Your task to perform on an android device: Compare the prices offered by various vendors for the similar axion iron glossy handlesets(silver,gold)
Image 0: 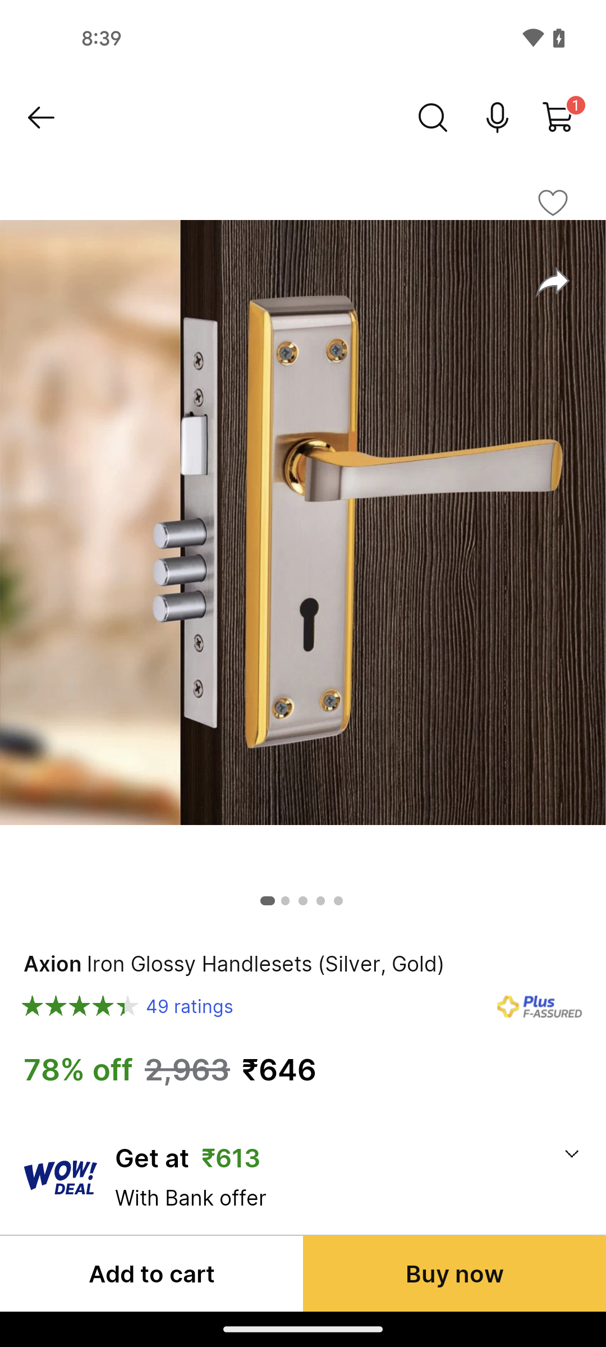
Swipe up to view the similar products to compare
Step 0: scroll down
Image 1: 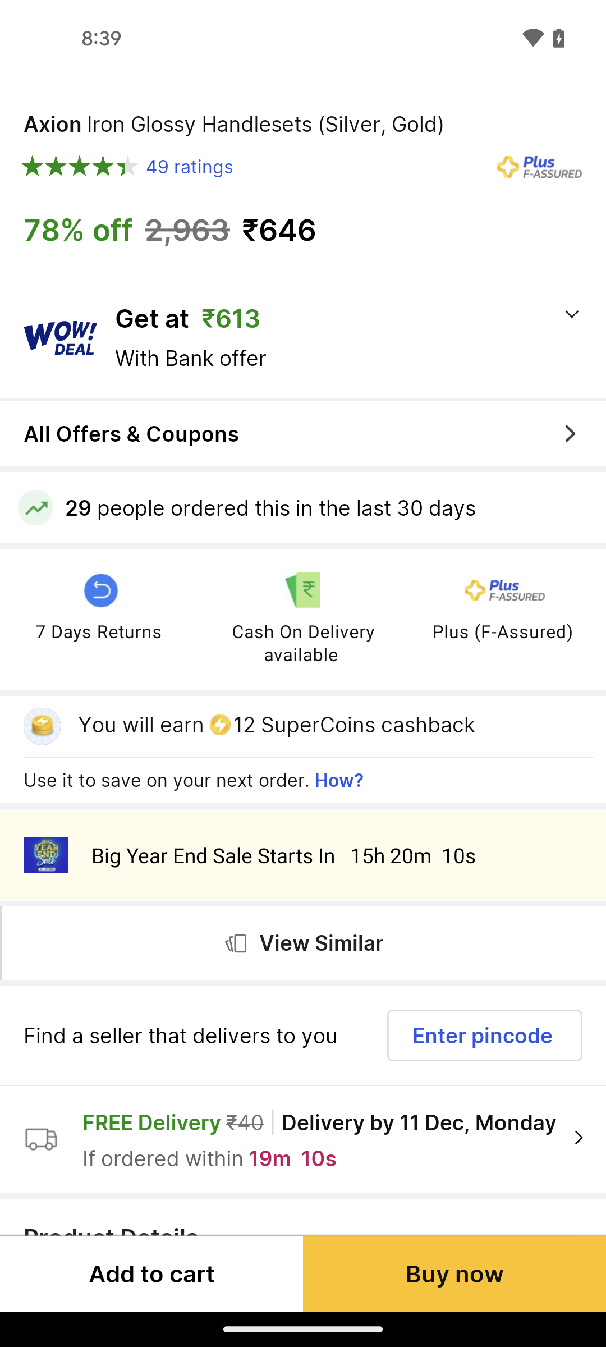
Swipe up to view the similar products to compare
Step 1: scroll down
Image 2: 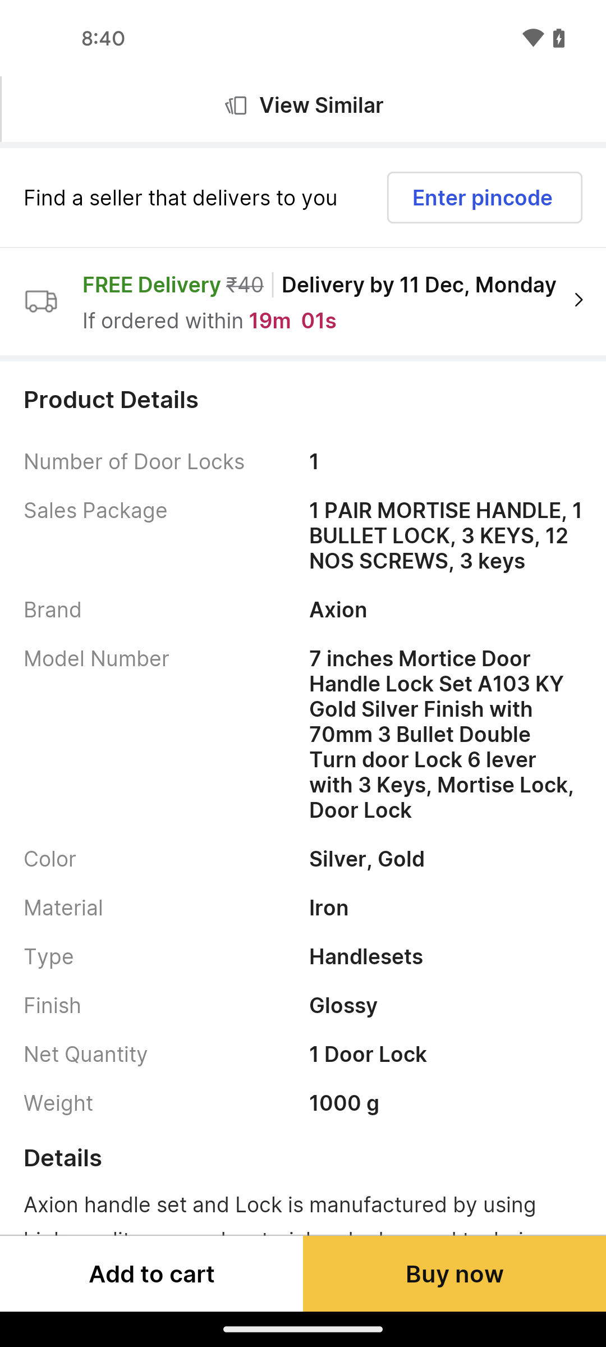
Swipe up to view the similar products to compare
Step 2: scroll down
Image 3: 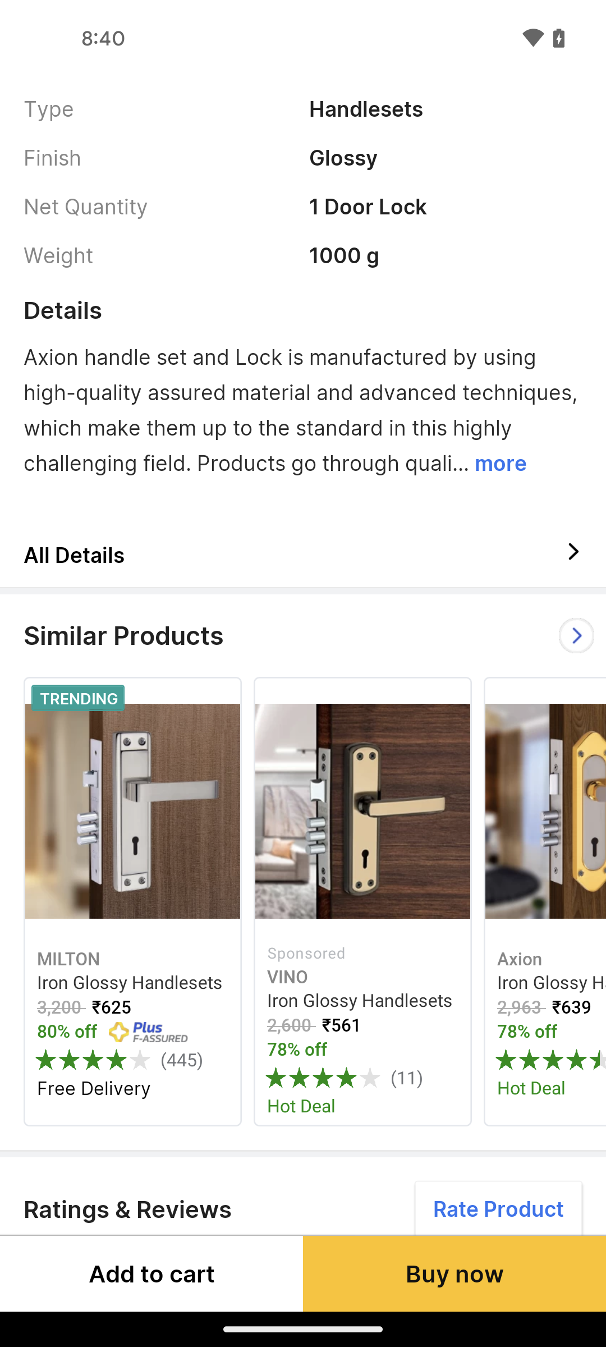
Swipe left to view more
Step 3: scroll right
Image 4: 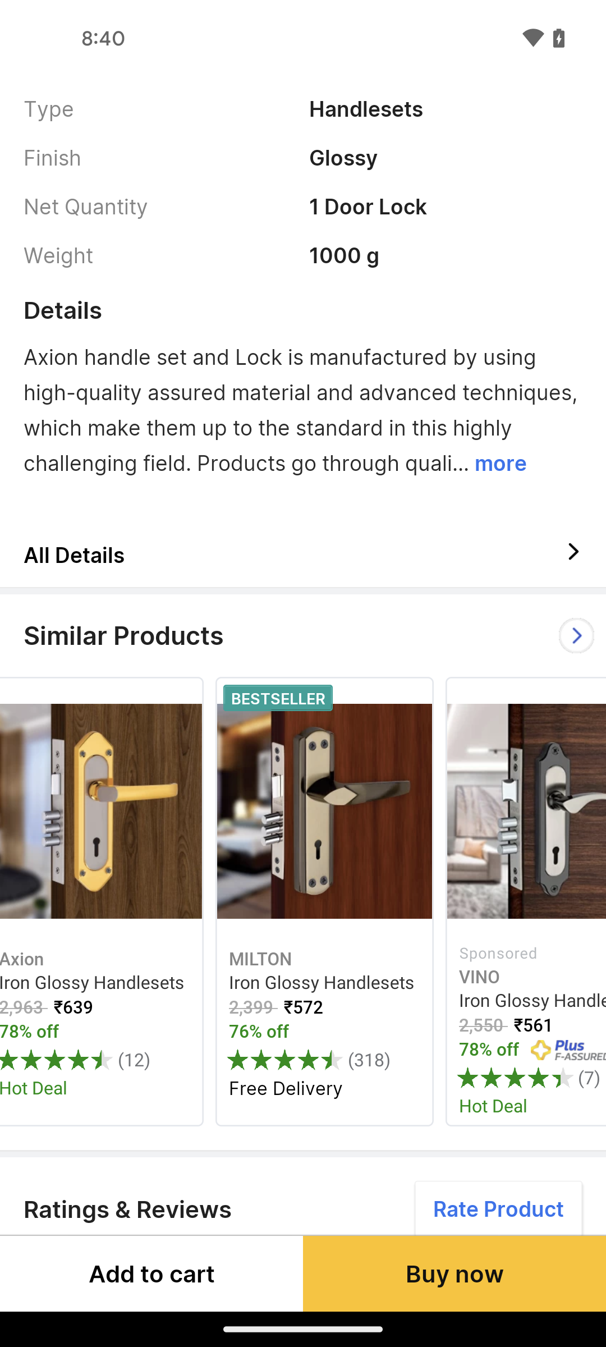
Swipe left to view more
Step 4: scroll right